Your task to perform on an android device: My Clock app also has an 11:00 PM alarm, which I don't need, so how can I delete it?
Image 0: 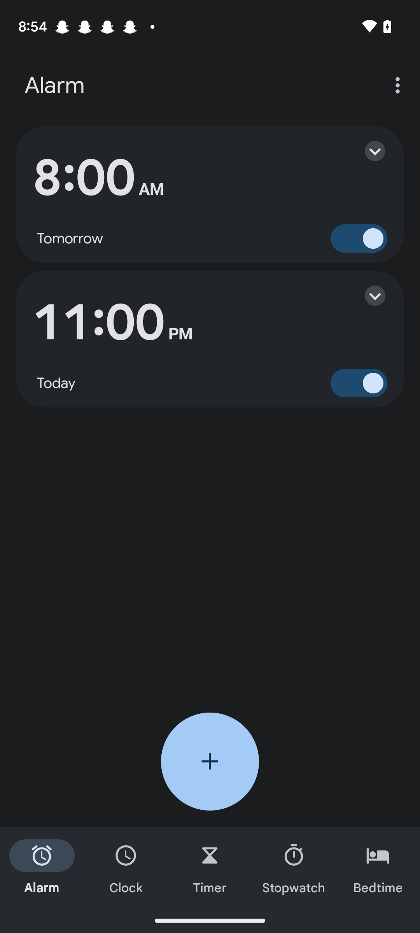
Click on the "down-side" arrow at the right side of the 11:00 PM alarm.
Step 0: click (367, 295)
Image 1: 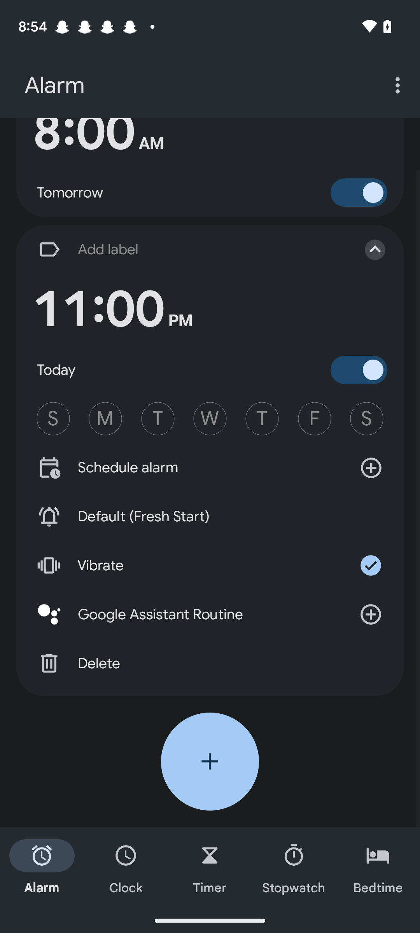
click on the Delete icon.
Step 1: click (84, 664)